Your task to perform on an android device: I want to add Lock to my wishlist.
Image 0: 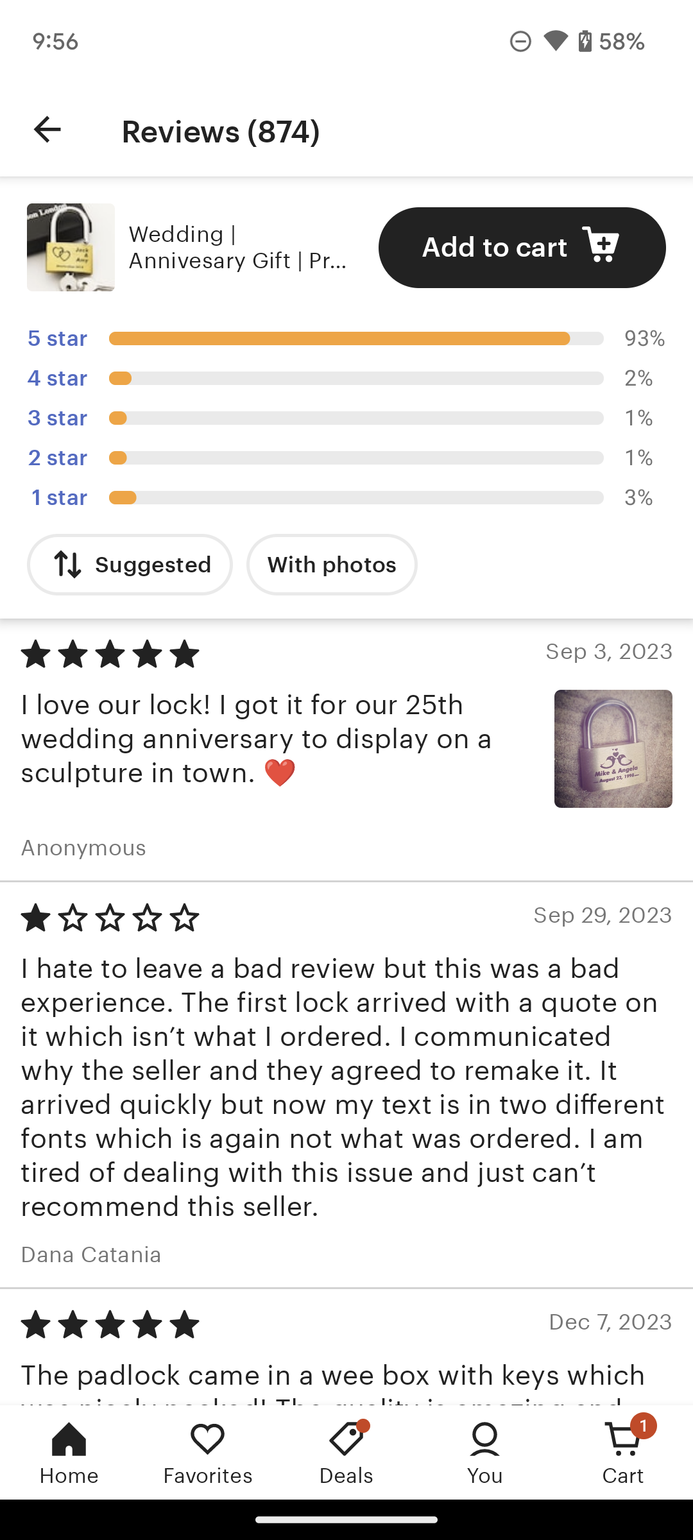
Click on the back icon on the screen.
Step 0: click (47, 129)
Image 1: 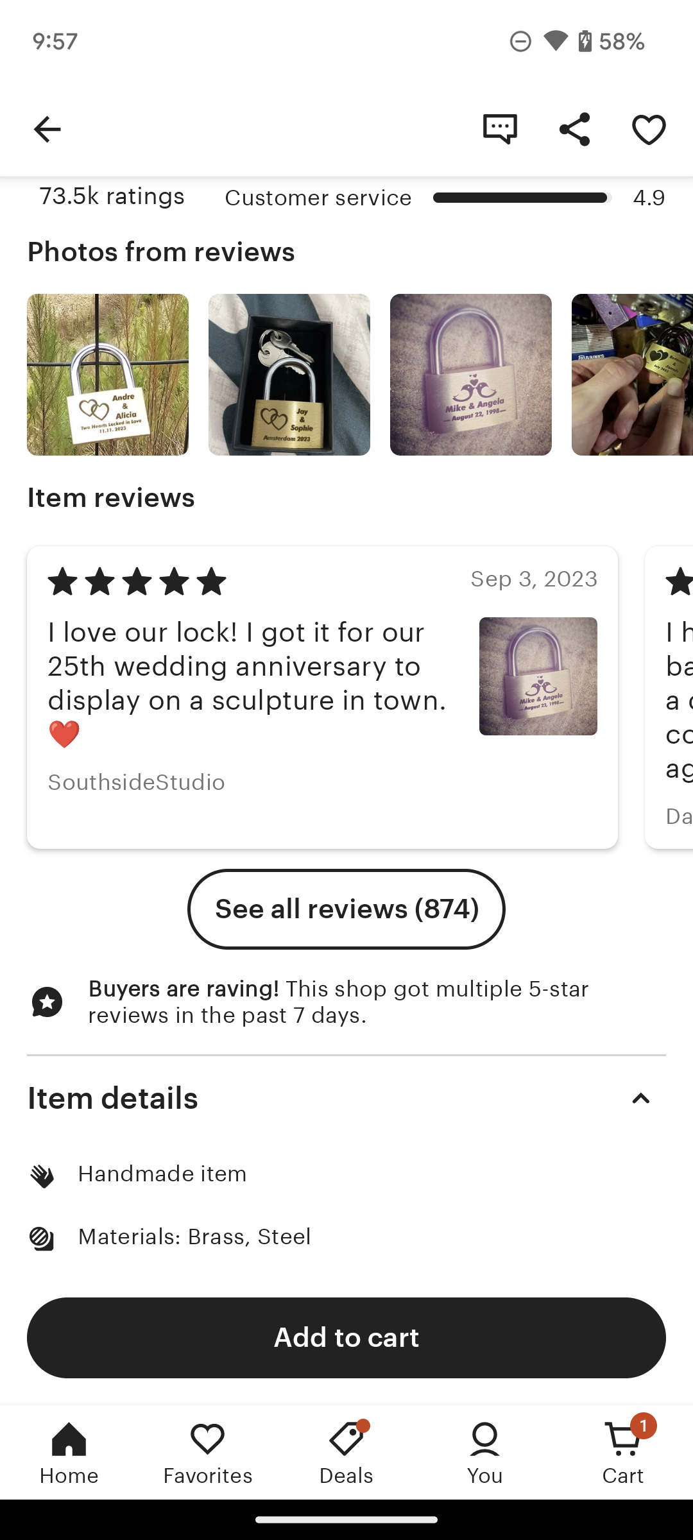
Click on the Save icon on the top right corner of the screen.
Step 1: click (649, 121)